Your task to perform on an android device: I want to view the "The cycle of violence" book because I am so eager to read the story.
Image 0: 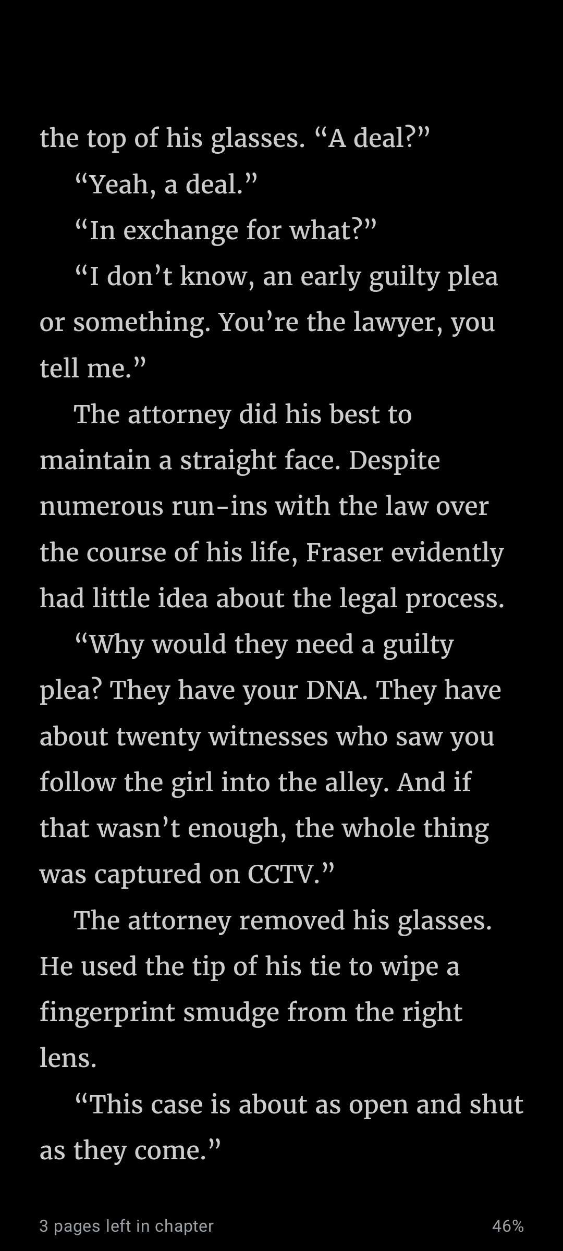
Tap on the mid of the screen
Step 0: click (281, 660)
Image 1: 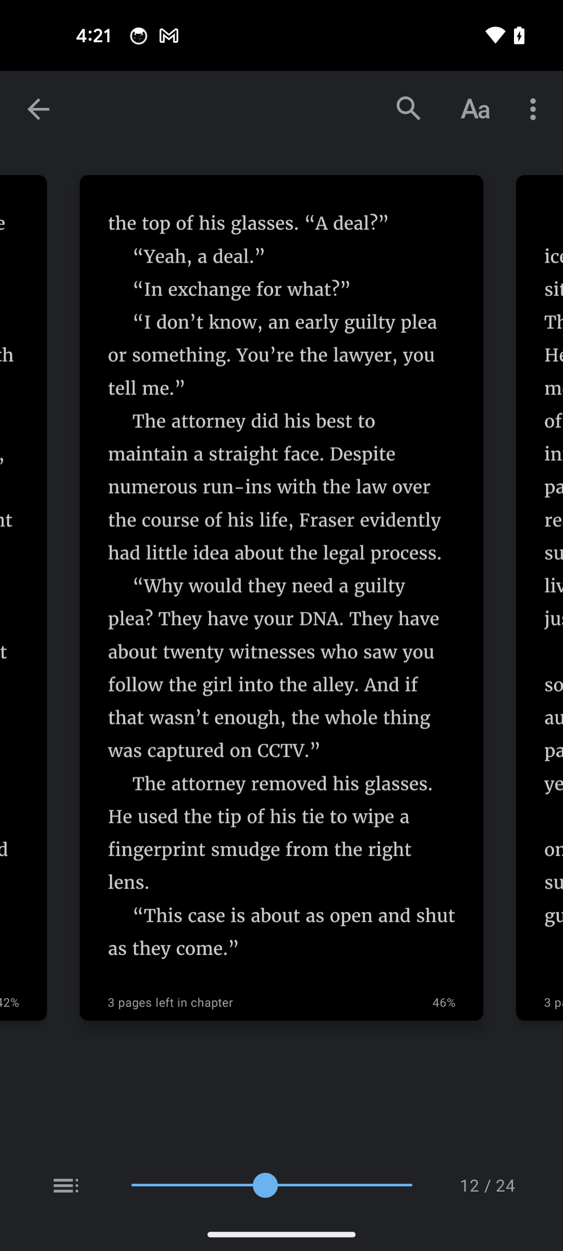
Tap on the three dots icon at the right top corner of the screen
Step 1: click (535, 109)
Image 2: 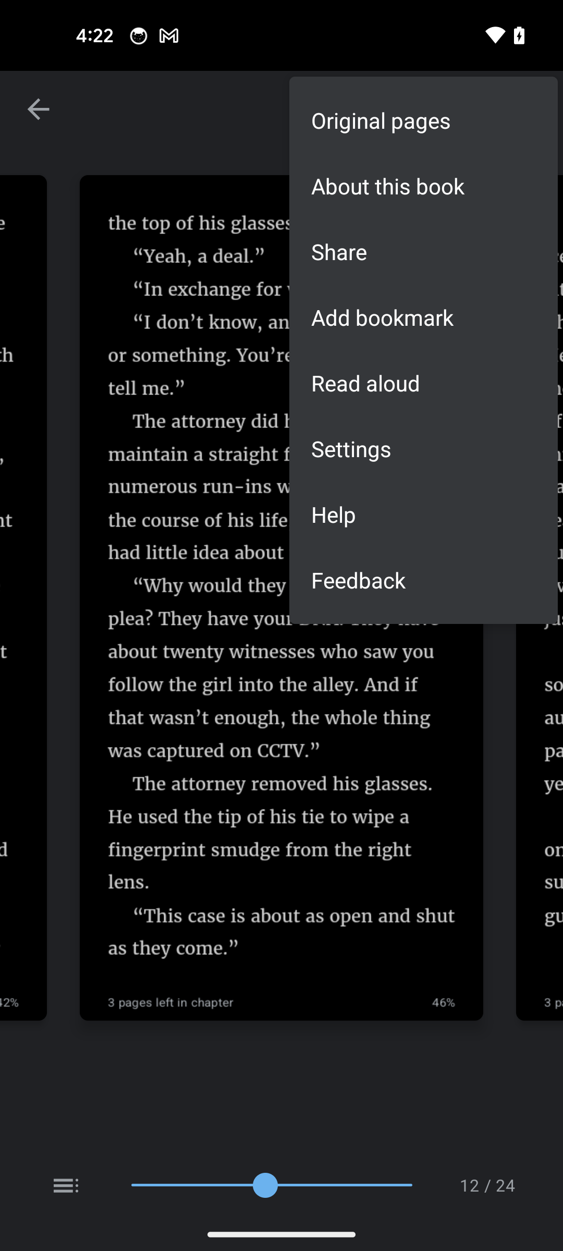
Tap on the read aloud option
Step 2: click (423, 383)